Your task to perform on an android device: I had already used NIKE brand sports shoes and now I want a change. Look for Jordan  with a shop by brand
Image 0: 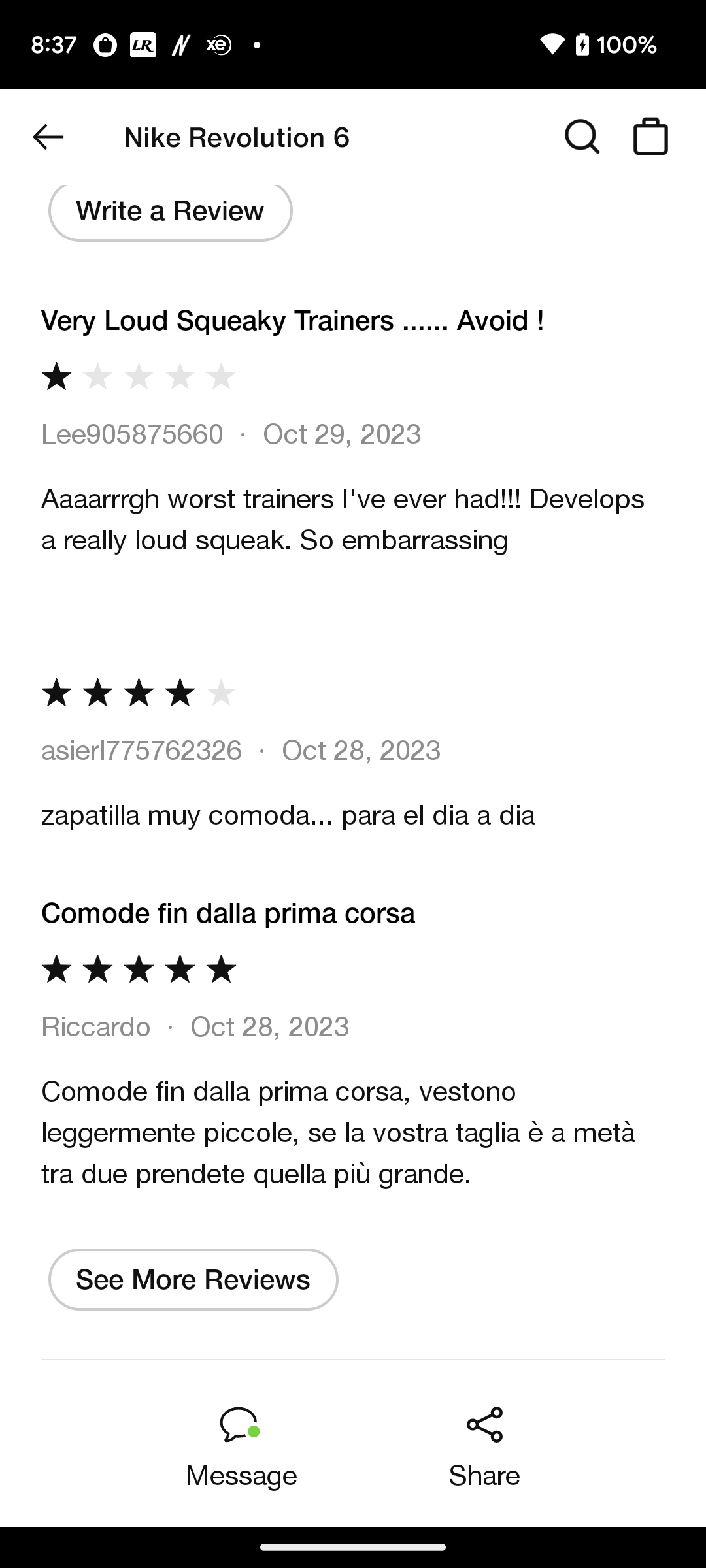
Go back to the screen
Step 0: press back button
Image 1: 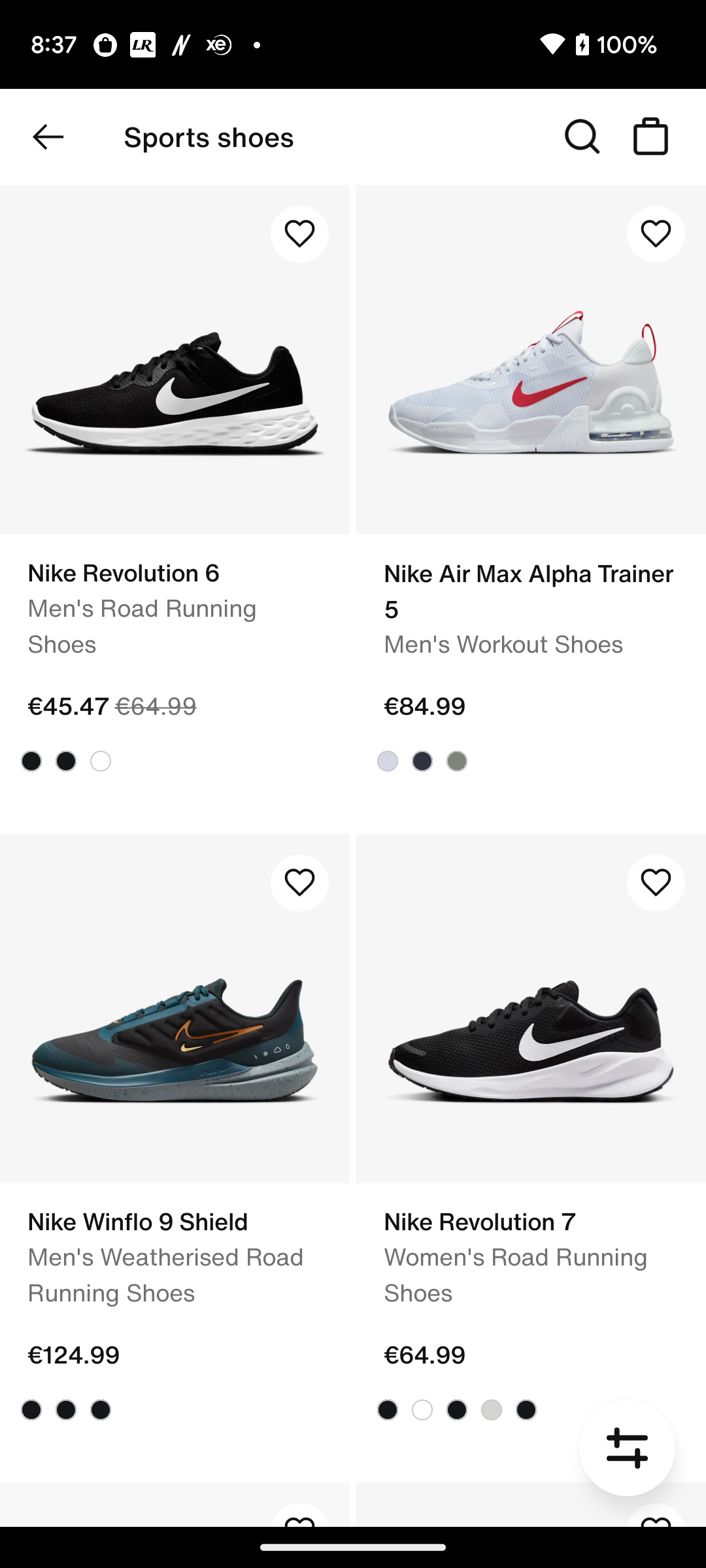
Click on the filter icon at the bottom of the screen
Step 1: click (627, 1448)
Image 3: 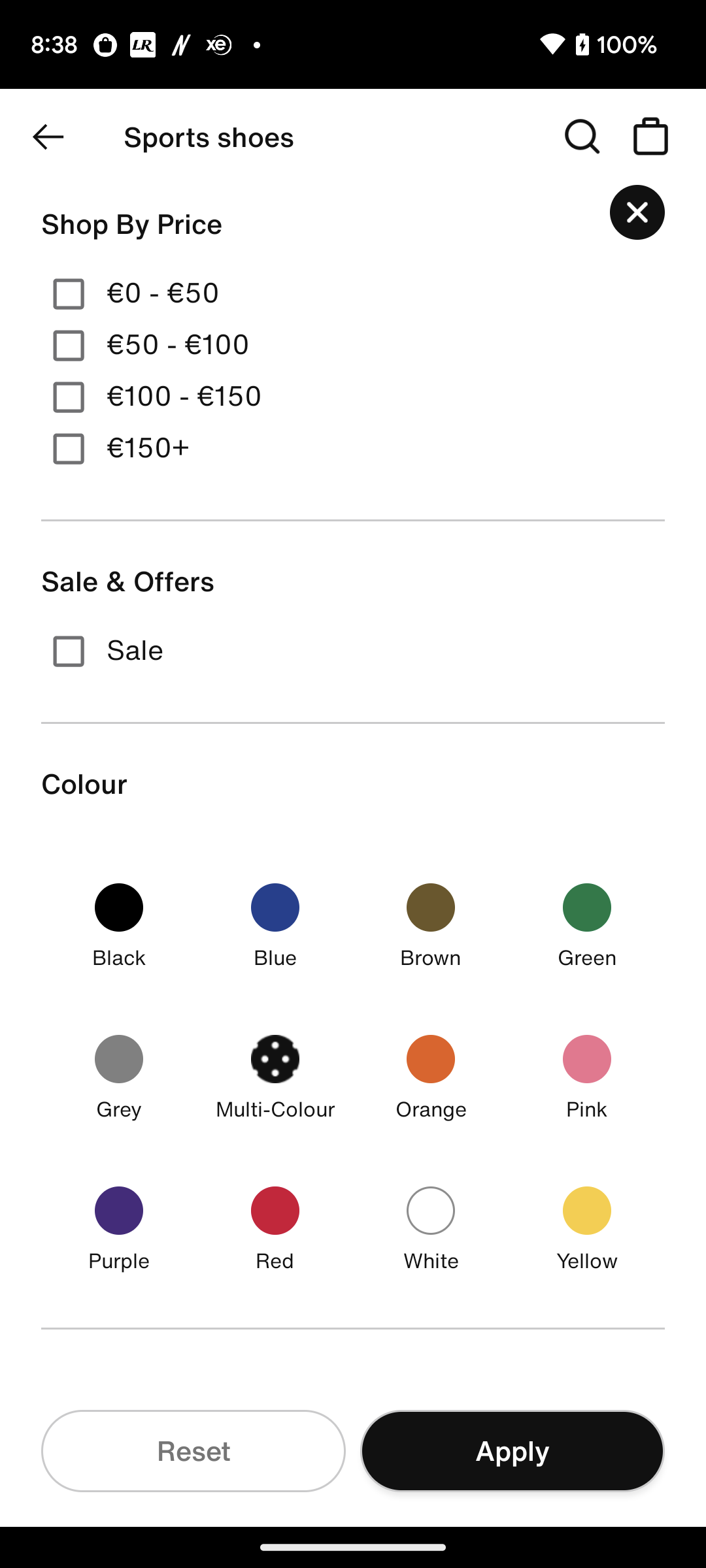
Scroll up to view the brand option 
Step 3: scroll down
Image 4: 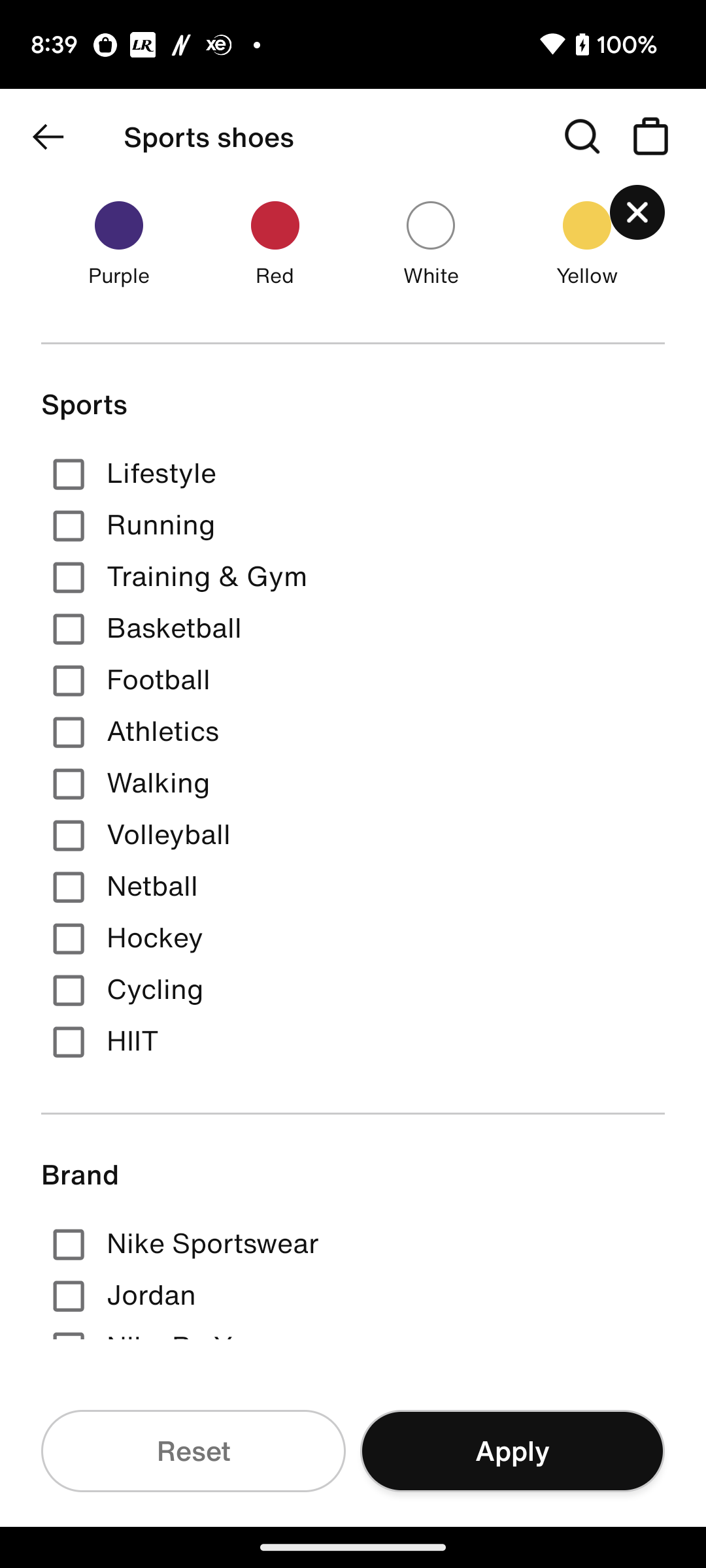
Click on the Jordan option 
Step 4: click (175, 1274)